Your task to perform on an android device: I want to create a document with the text " my school will be organised in a yoga session  in the upcoming week  in the Google Docs.
Image 0: 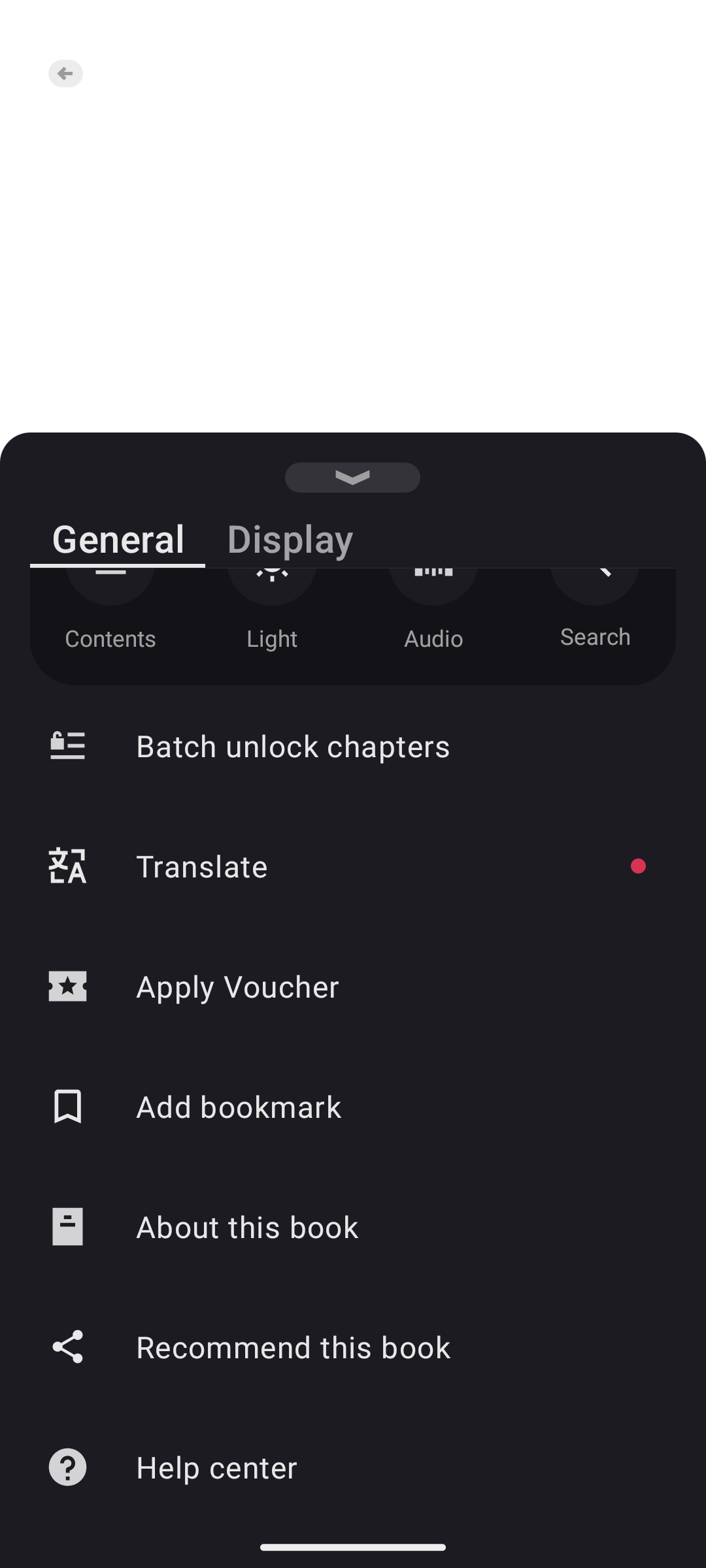
open the Google Docs app
Step 0: open app "Docs"
Image 1: 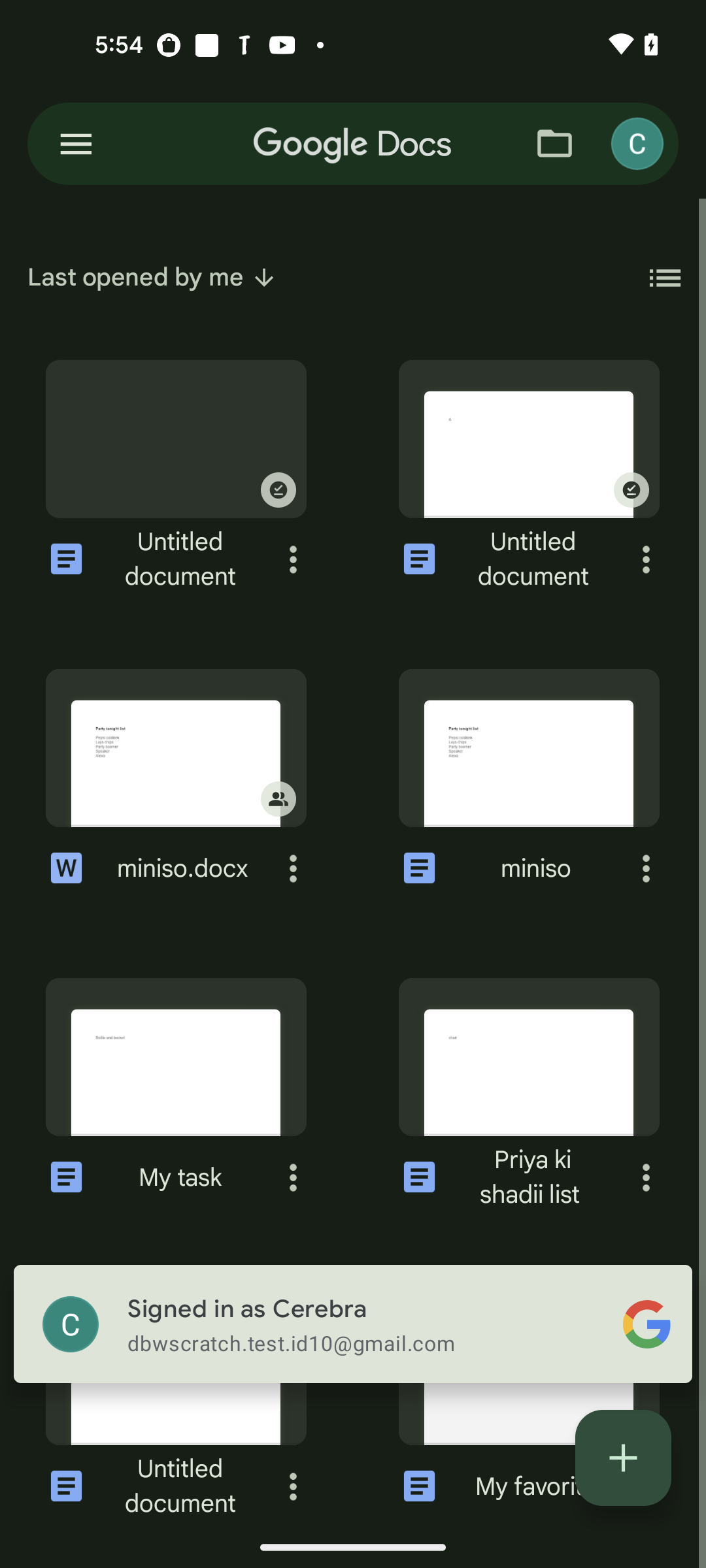
Click on the +icon at the bottom right corner of the screen 
Step 1: click (646, 1486)
Image 2: 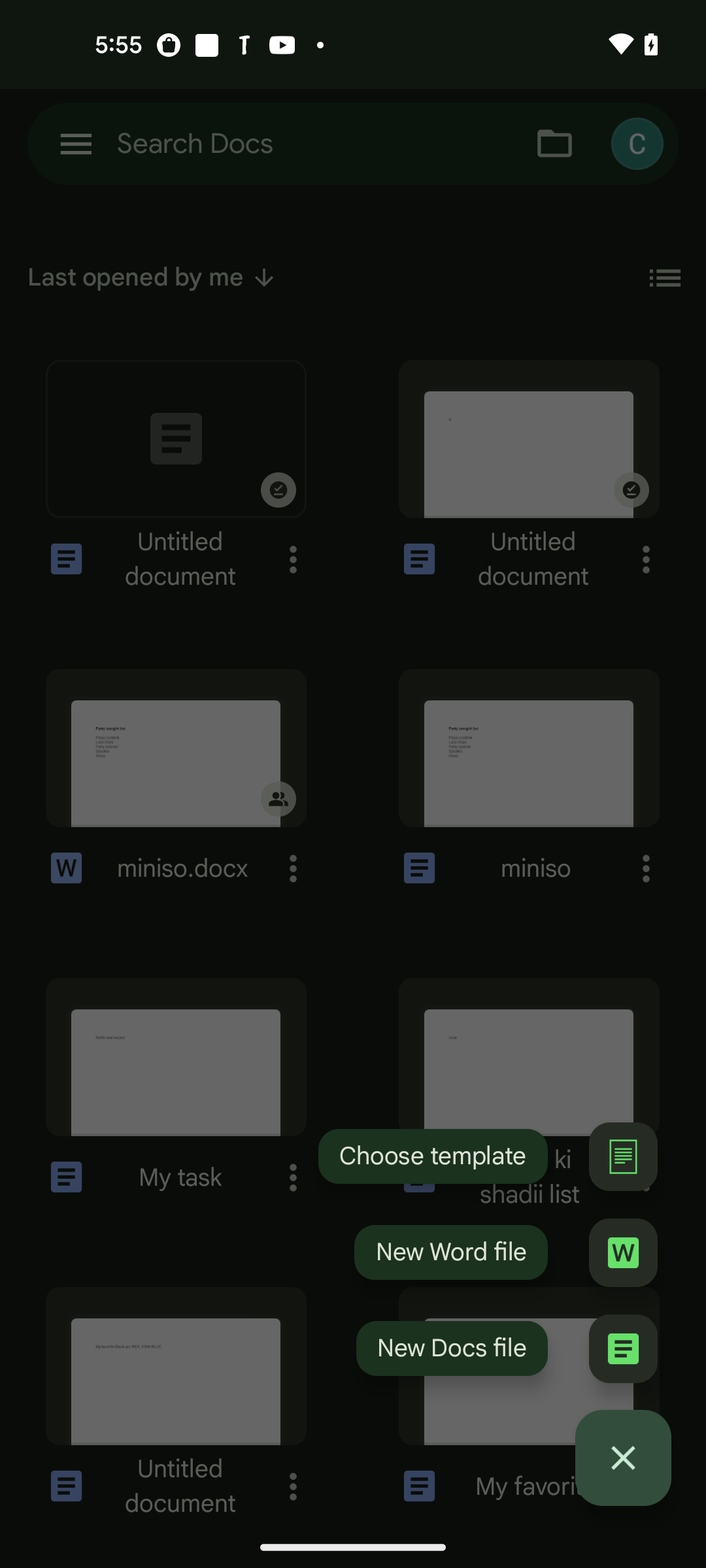
Click on the New Docs file option 
Step 2: click (452, 1348)
Image 3: 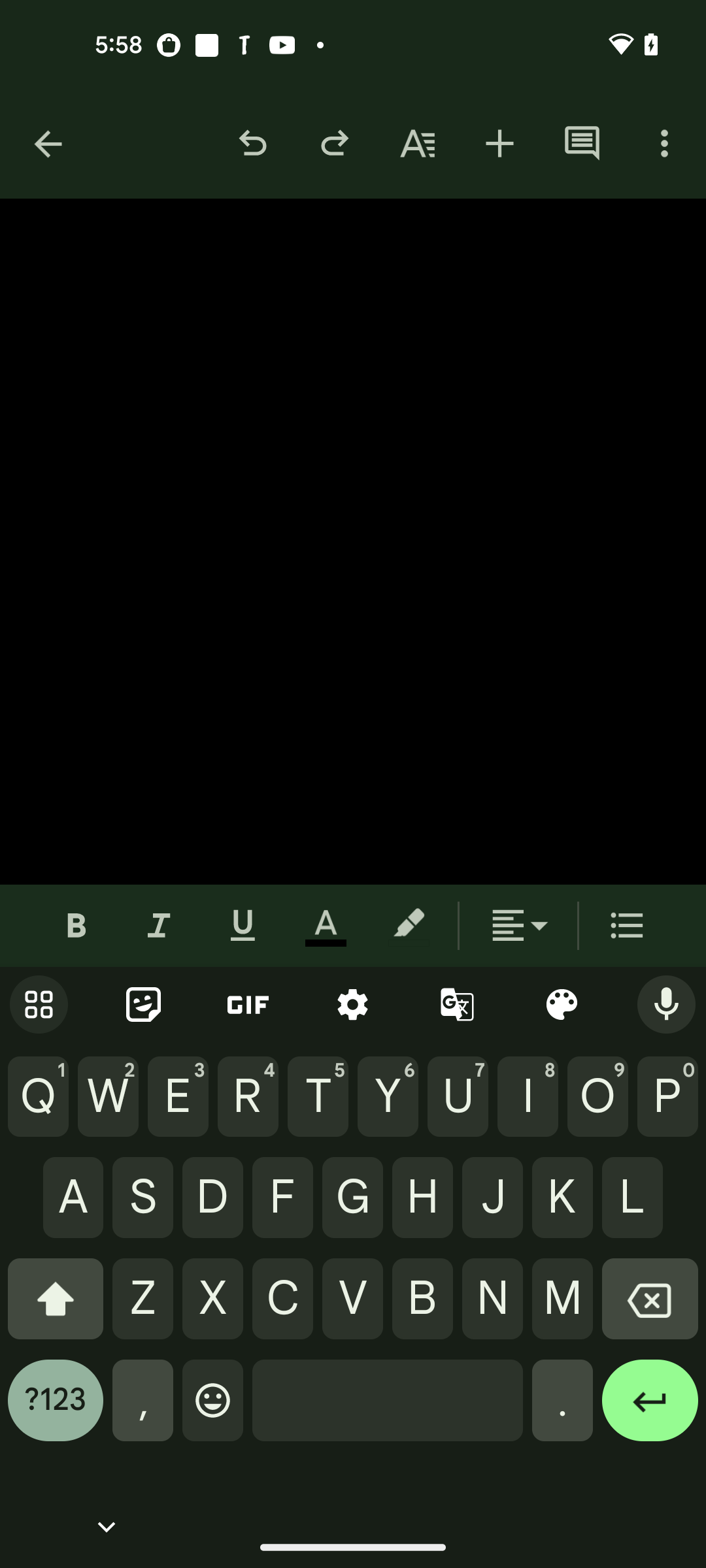
Add the text as my school will be organised in a yoga session
Step 3: type "my school will be organised in a yoga session"